Your task to perform on an android device: In the festive spirit of christmas, I embark on a quest for the perfect black dress of Mark and Spencer brand  in size 40 through the enchanting aisles of the Amazon app
Image 1: 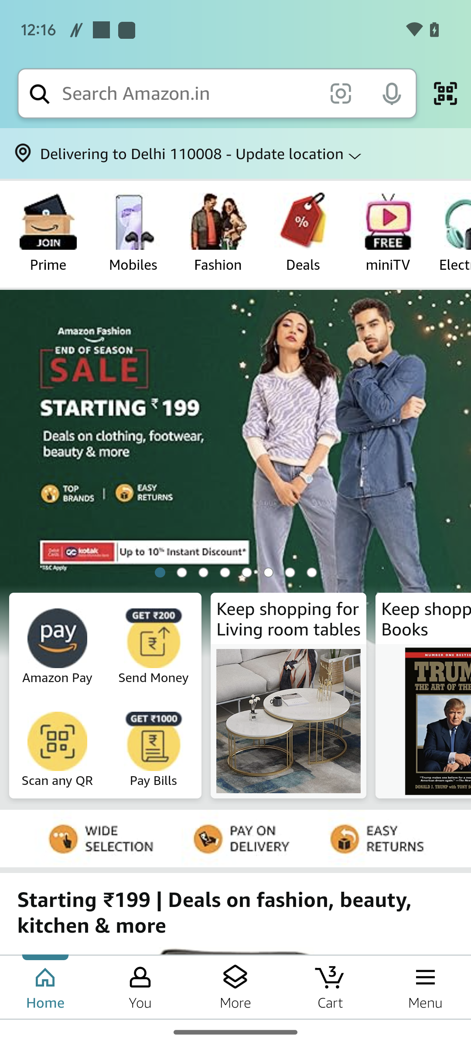
Click on the search icon 
Step 1: click (39, 93)
Image 2: 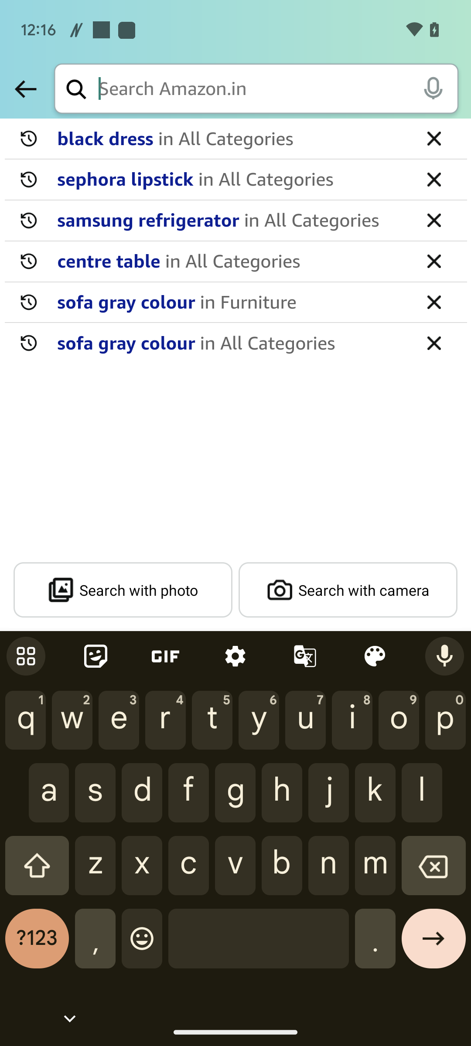
Type Black dress of Mark & Spencer in search bar
Step 2: type "Black dress of Mark & Spencer"
Image 3: 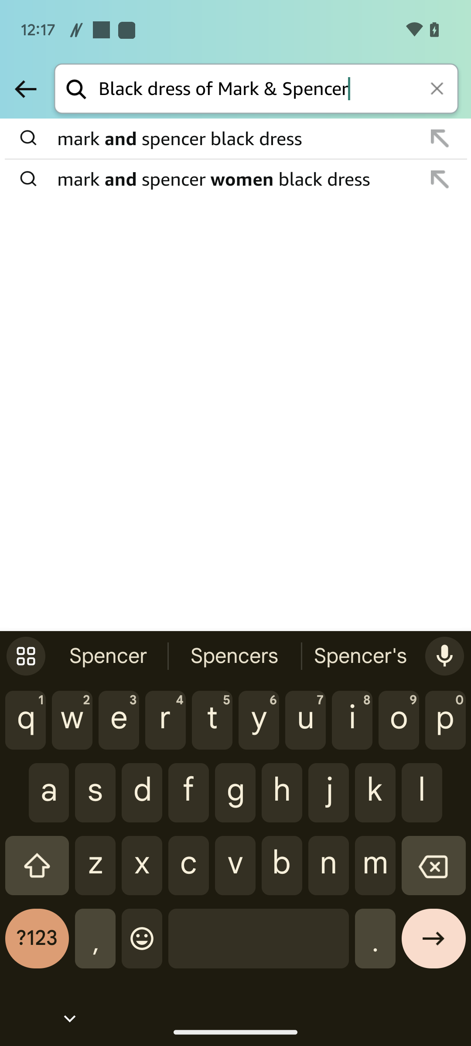
Click on the right arrow key
Step 3: click (433, 945)
Image 4: 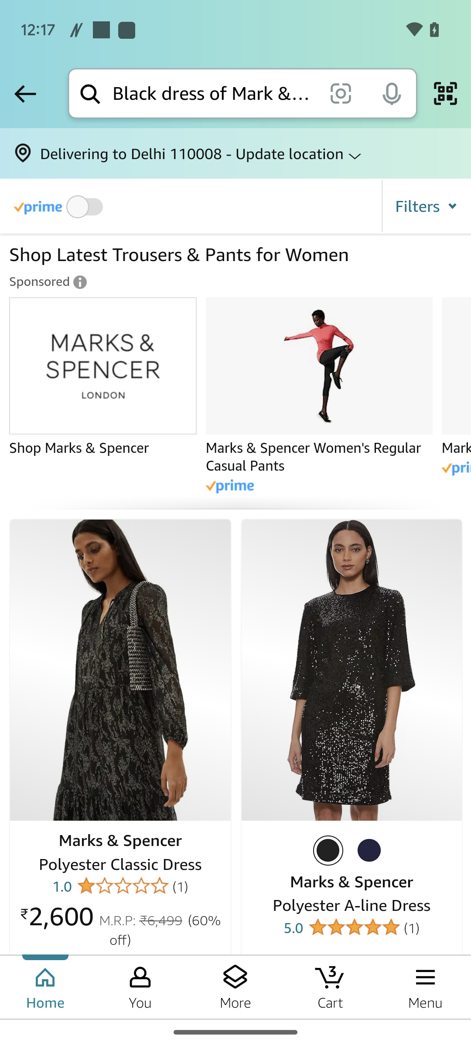
Scroll up to view the more dresses
Step 4: scroll down
Image 5: 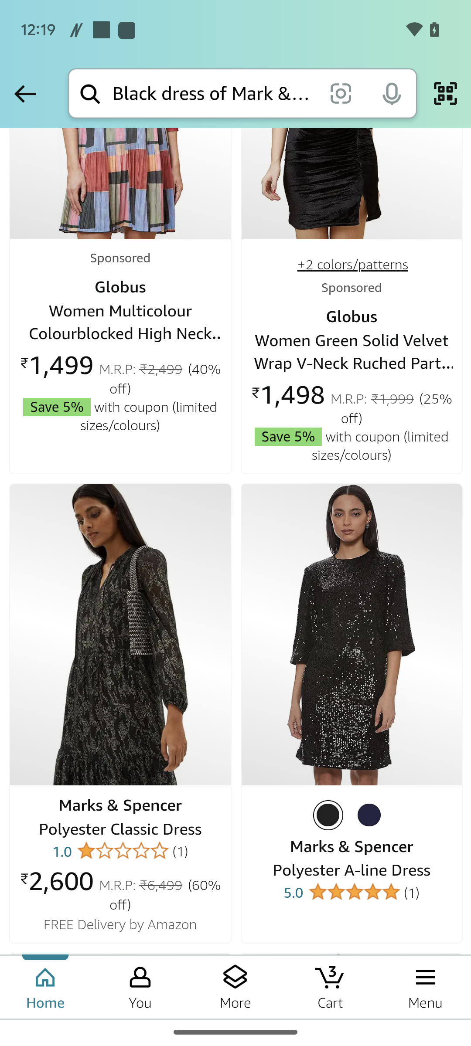
Scroll up to view the more dresses
Step 5: scroll down
Image 6: 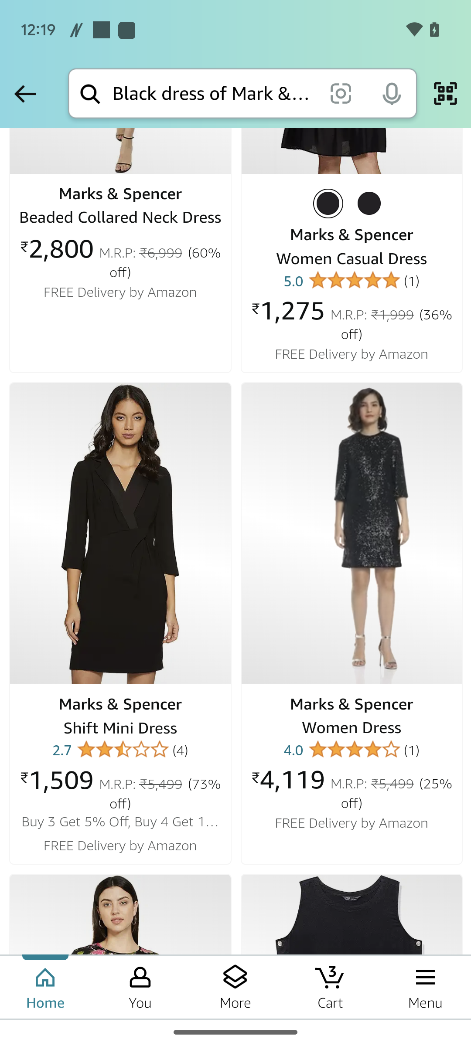
Click on the black sequence dresses 
Step 6: click (351, 534)